Your task to perform on an android device: 1. Tap the unread icon next to the email you want to unmark as read.Task goal-Mark Glow Nuture mail as unread.
Image 0: 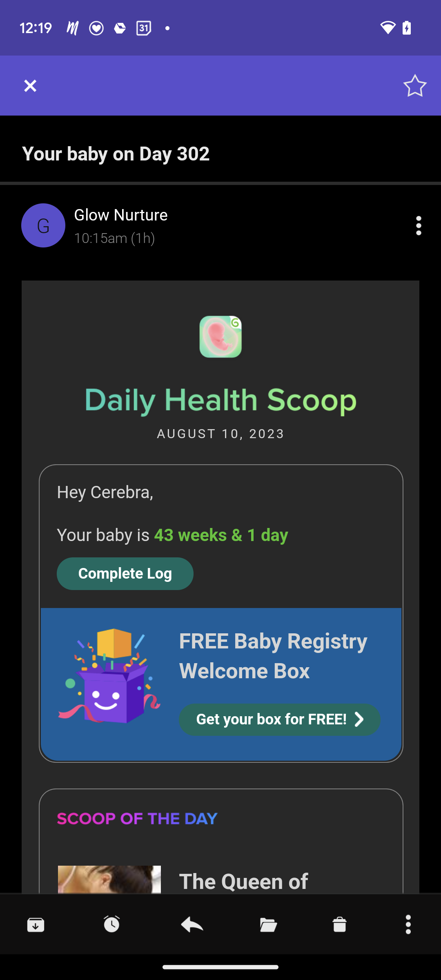
click on three dots just next to the glow nurture profile.
Step 0: click (412, 226)
Image 1: 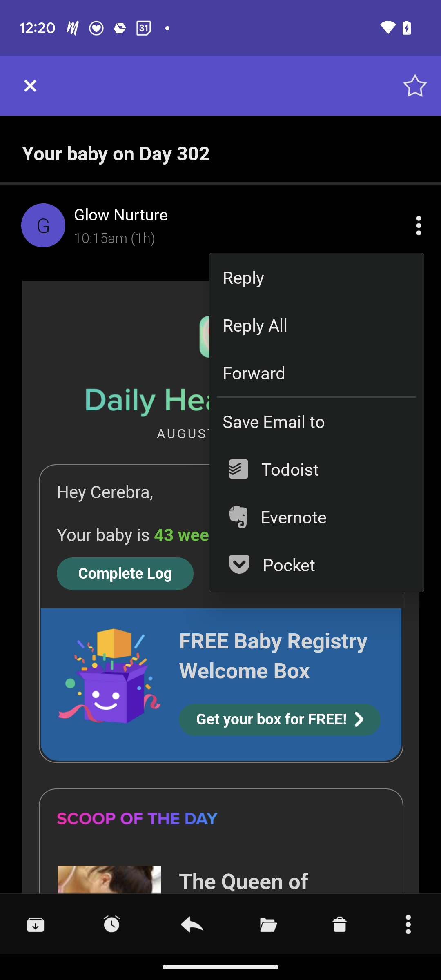
scroll Up for Mark as unread.
Step 1: scroll down
Image 2: 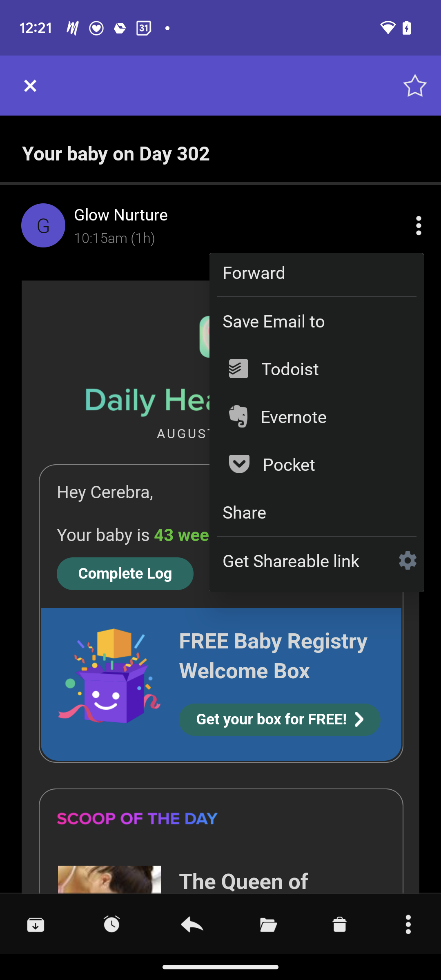
scroll Up for Mark as unread.
Step 2: scroll down
Image 3: 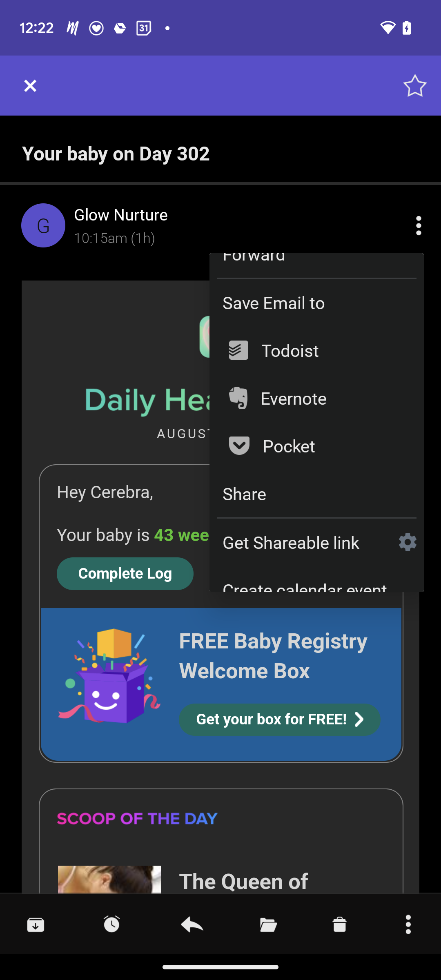
scroll Up for Mark as unread.
Step 3: scroll down
Image 4: 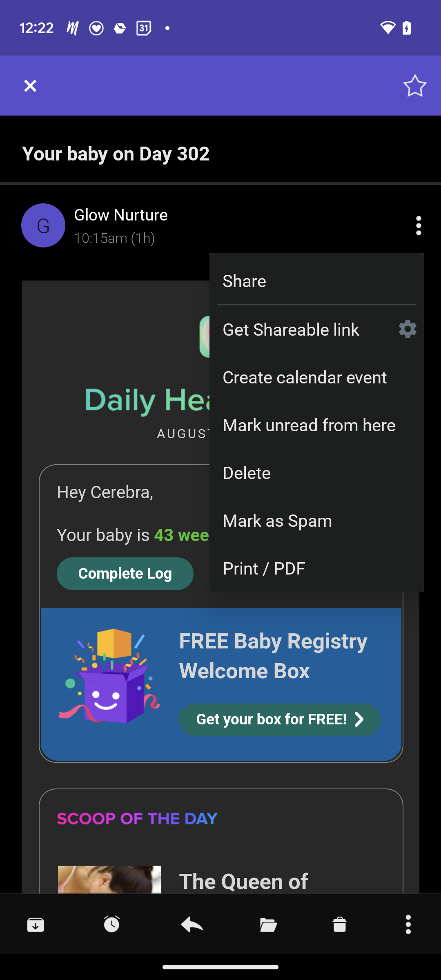
click on Mark unread from here.
Step 4: click (319, 424)